Your task to perform on an android device: I have some Korean won in cash, so I want to compare conversion rates in KRW to USD in the All Currency Converter app.
Image 1: 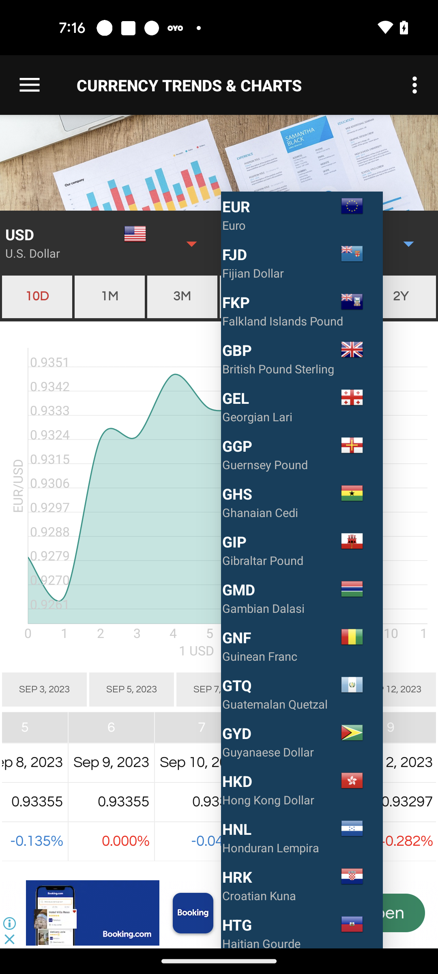
Swipe up to view KRW currency 
Step 1: scroll down
Image 2: 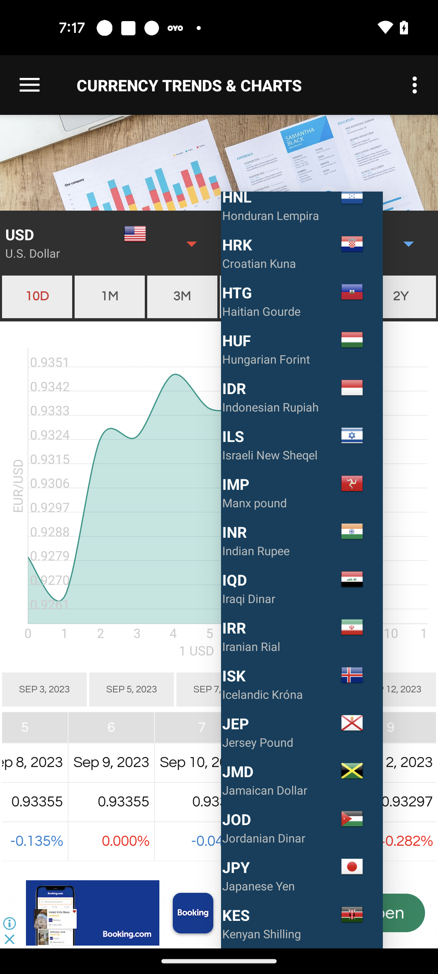
Swipe up to view KRW currency 
Step 2: scroll down
Image 3: 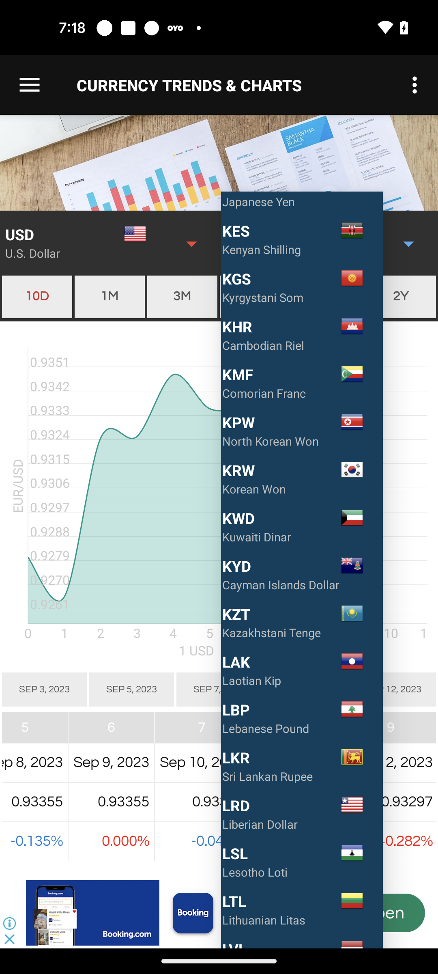
Select the KRW currency
Step 3: click (262, 470)